Your task to perform on an android device: I want to view a new car file.
Image 0: 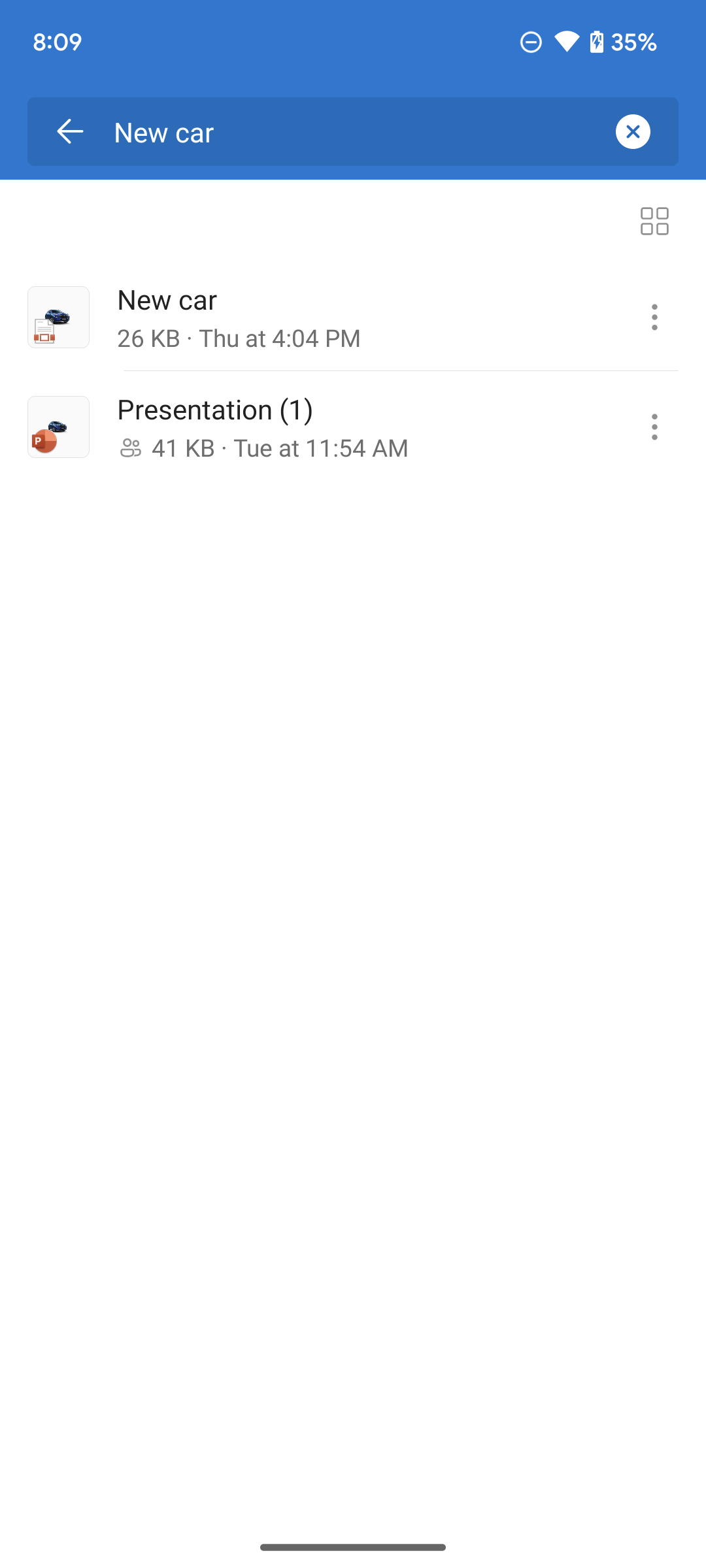
Click on the New Car option on the screen.
Step 0: click (332, 299)
Image 1: 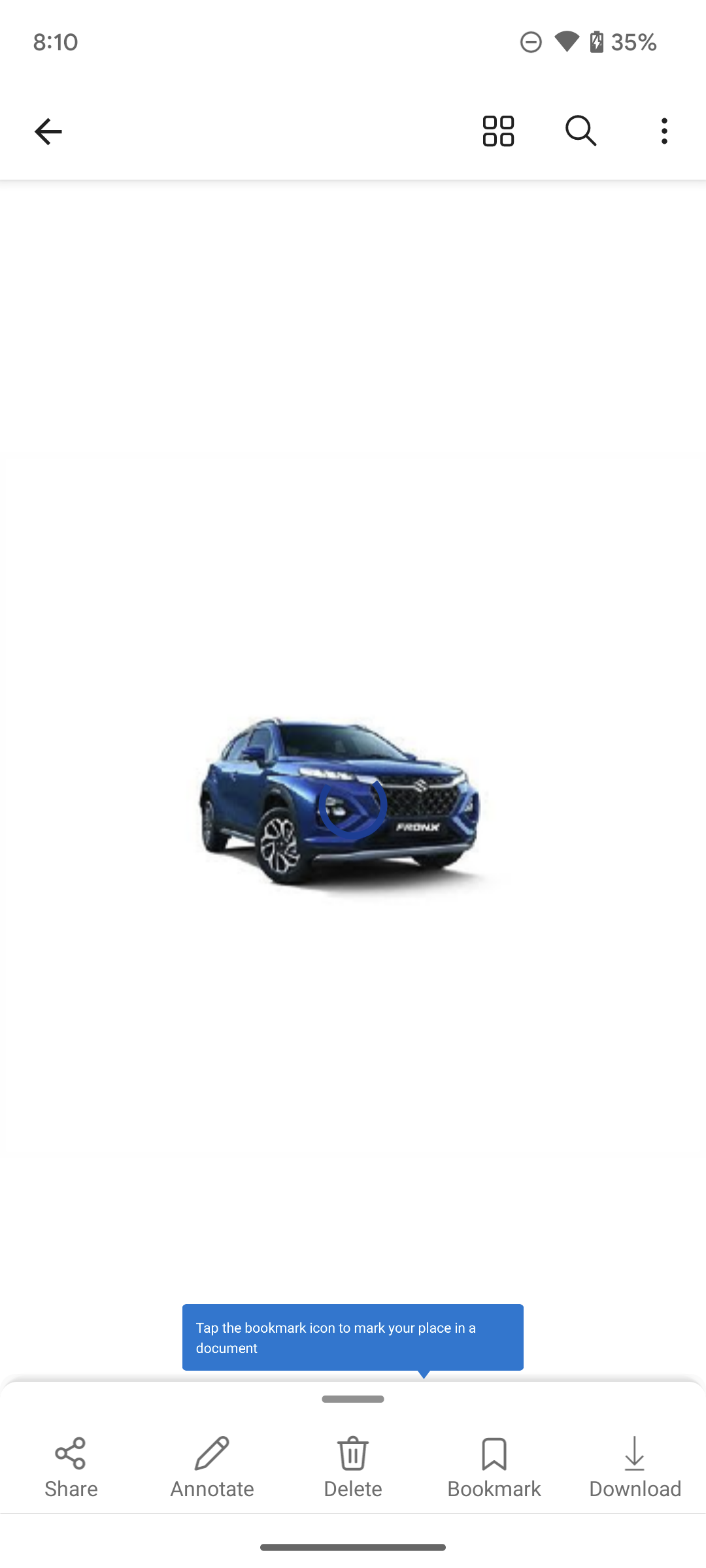
Click on the New Car option on the screen.
Step 1: wait